Your task to perform on an android device: I want to listen to a sleep story on the calm app to feel sleepy.
Image 0: 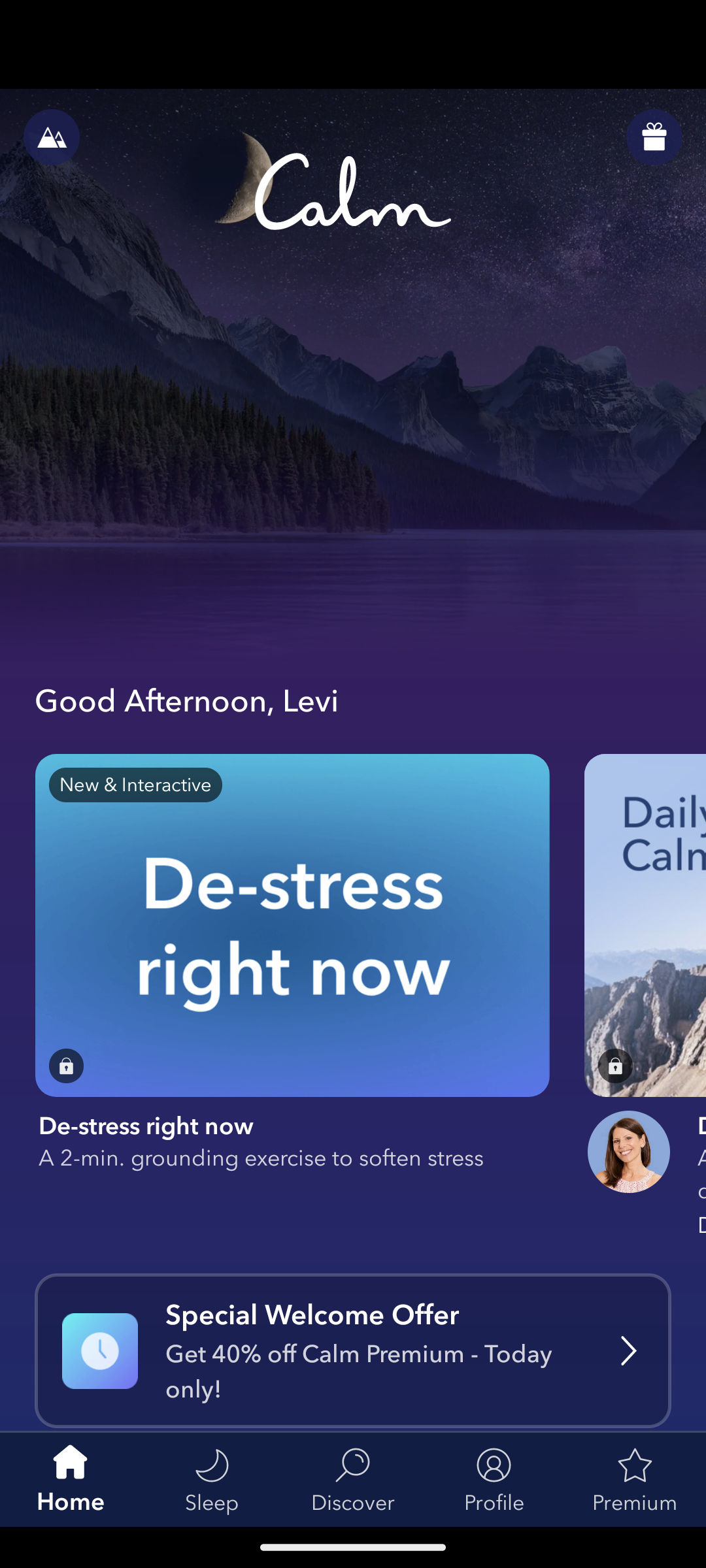
Click on the sleep option on the bottom of the screen.
Step 0: click (311, 1474)
Image 1: 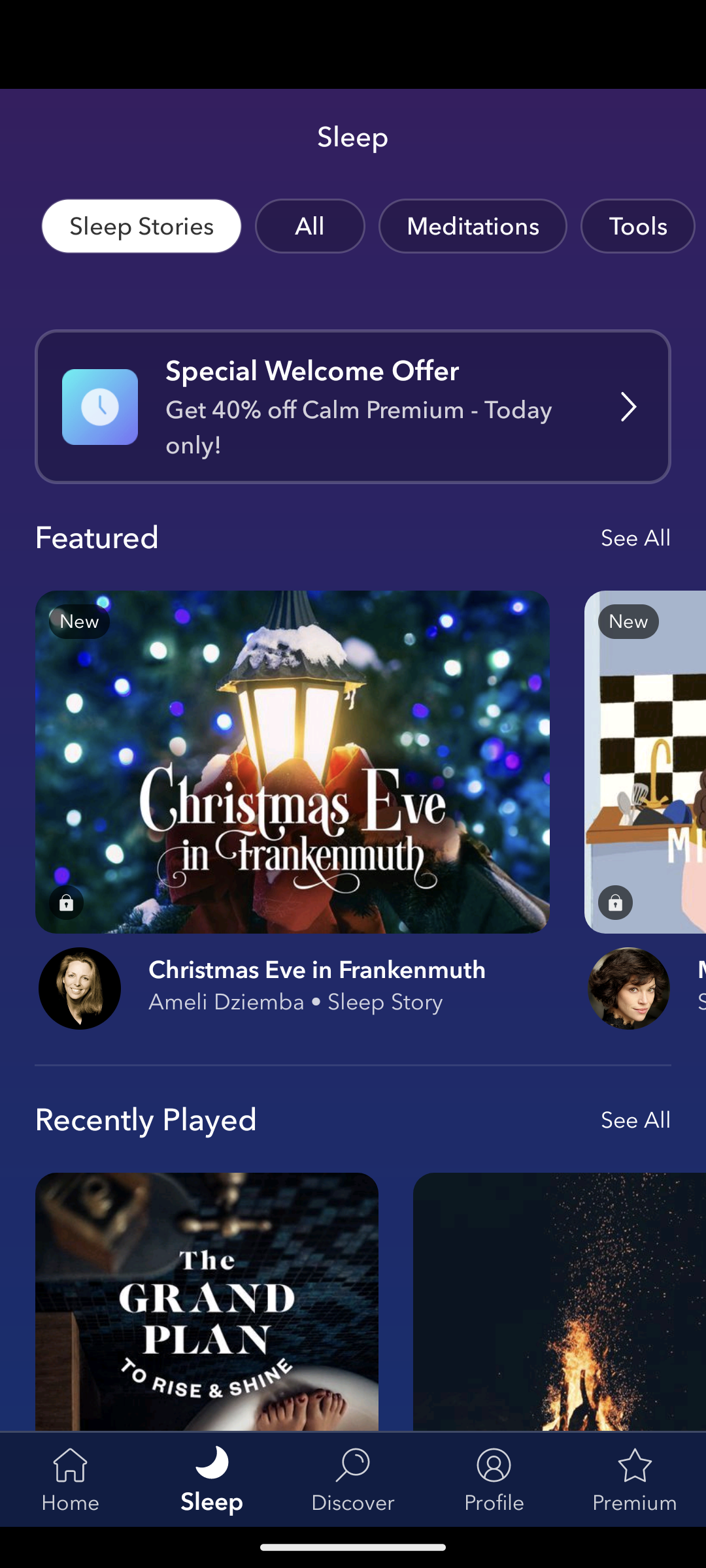
Click on the All option.
Step 1: click (310, 226)
Image 3: 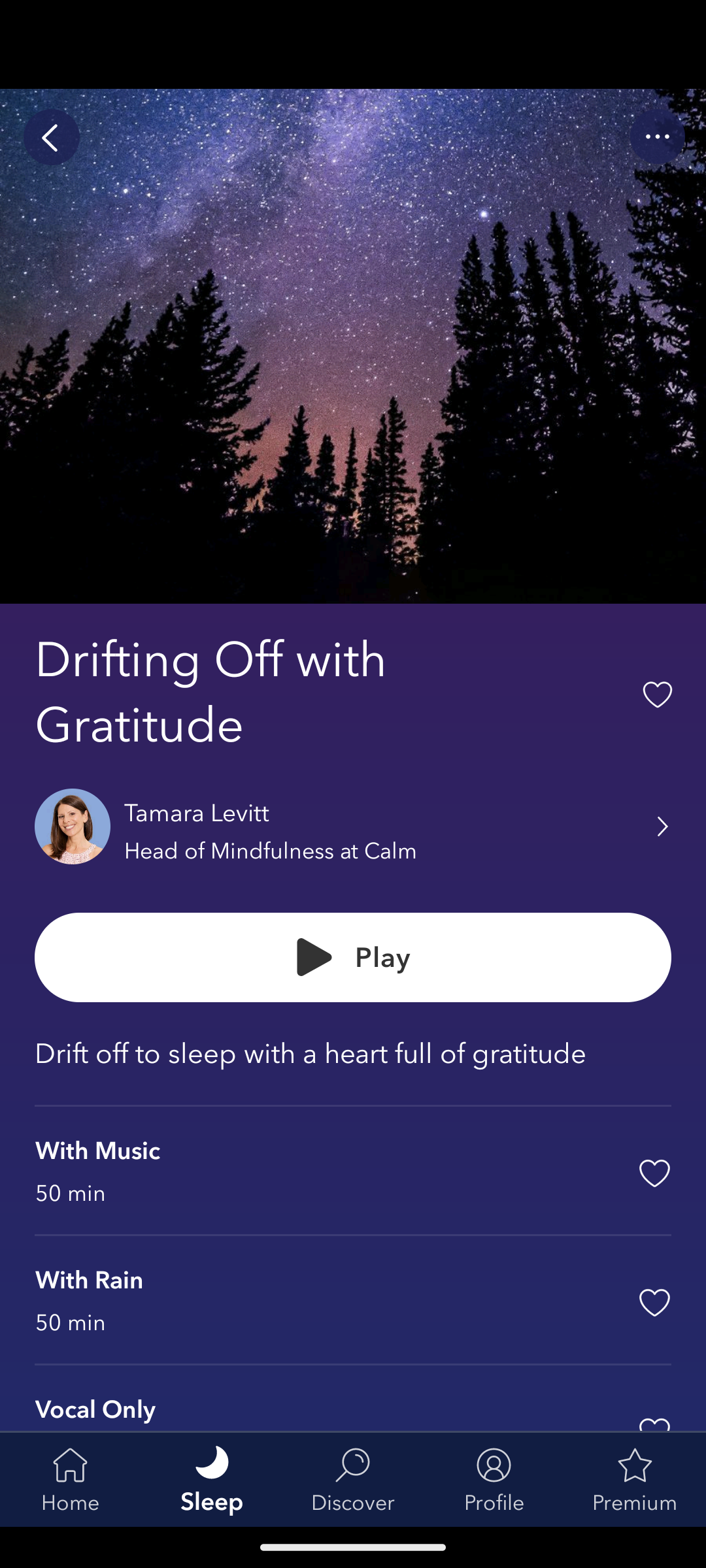
Click on the Play option.
Step 3: click (311, 951)
Image 4: 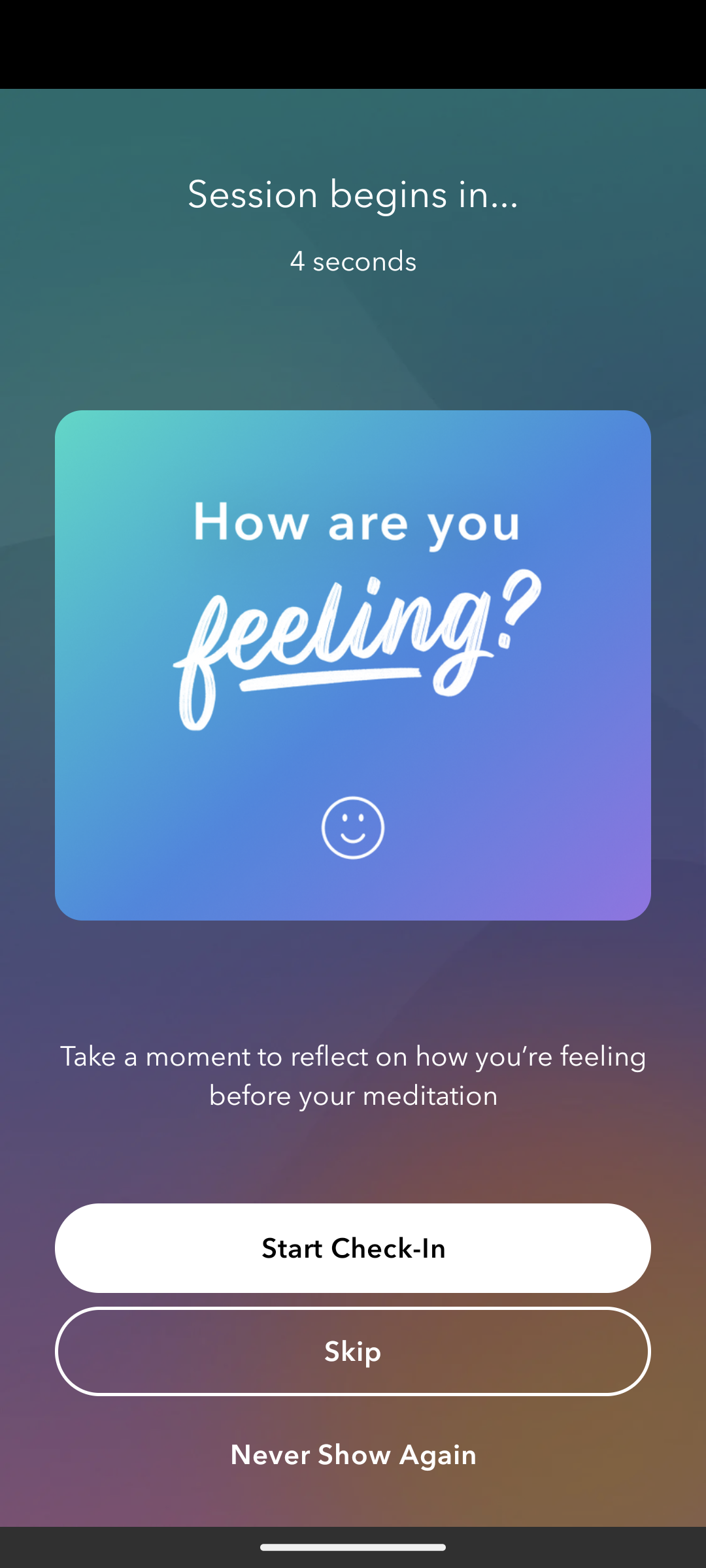
Click on the Play option.
Step 4: wait